Your task to perform on an android device: Open the Skyscanner app and review the flight's departure and arrival times, airlines, and fares.
Image 0: 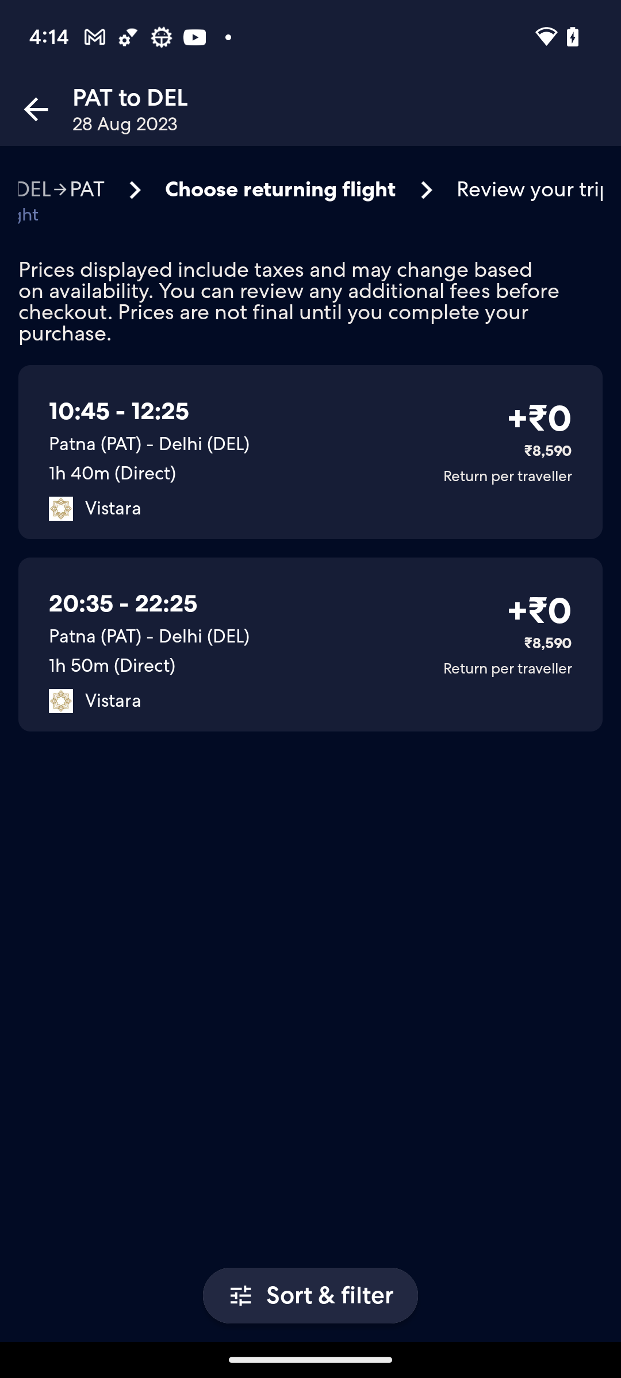
open skyscanner app
Step 0: open app "Skyscanner"
Image 1: 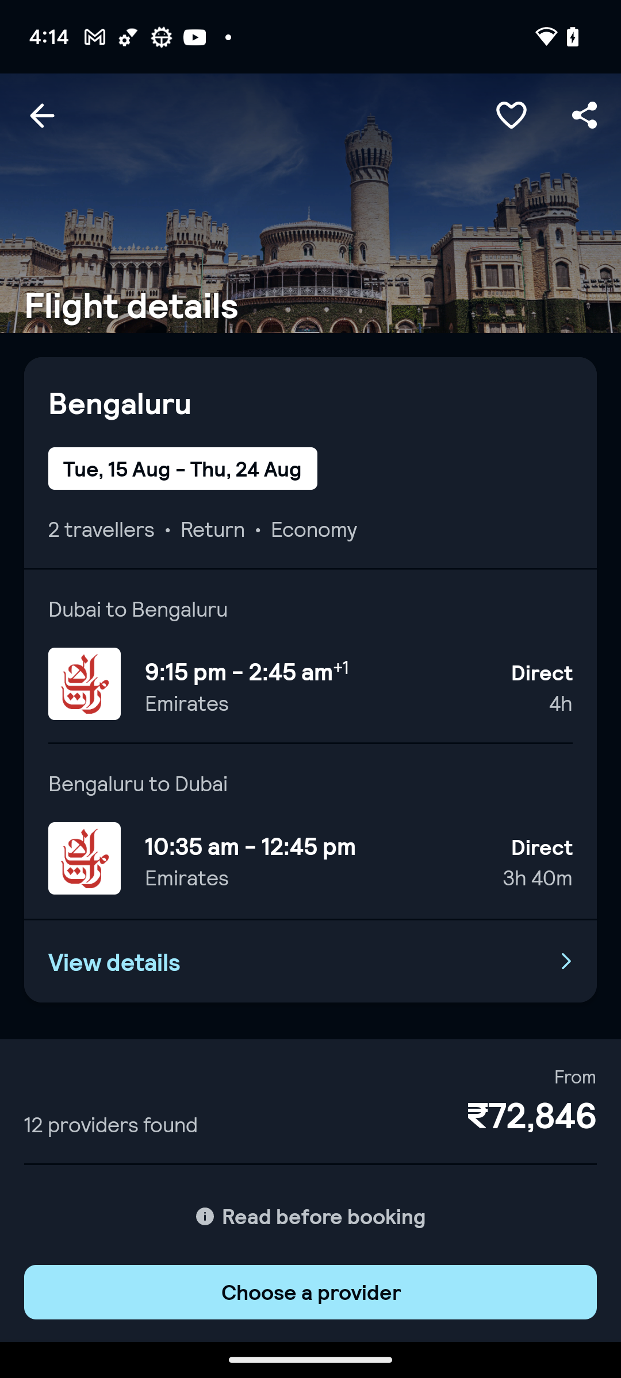
open skyscanner app
Step 1: open app "Skyscanner"
Image 2: 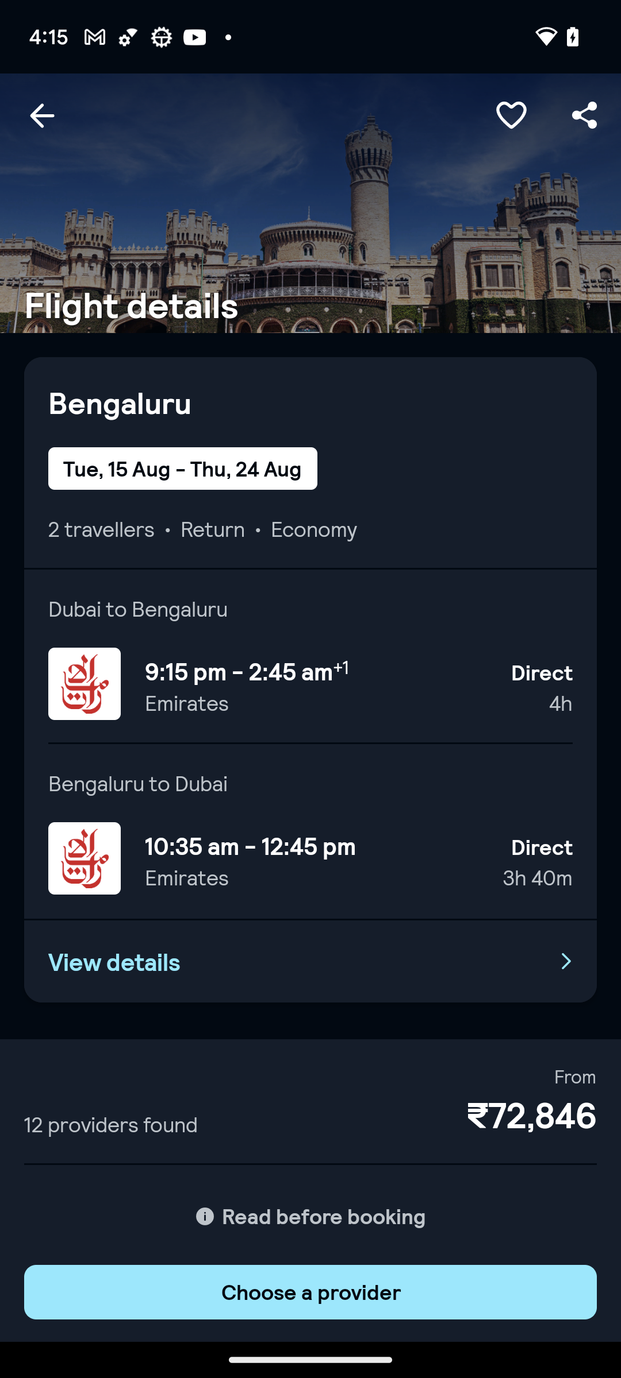
click on the view detail button 
Step 2: click (114, 961)